Your task to perform on an android device: I would like to add text to the presentation slide through  wps office app "we cant help everyone , but everyone can help someone
Image 0: 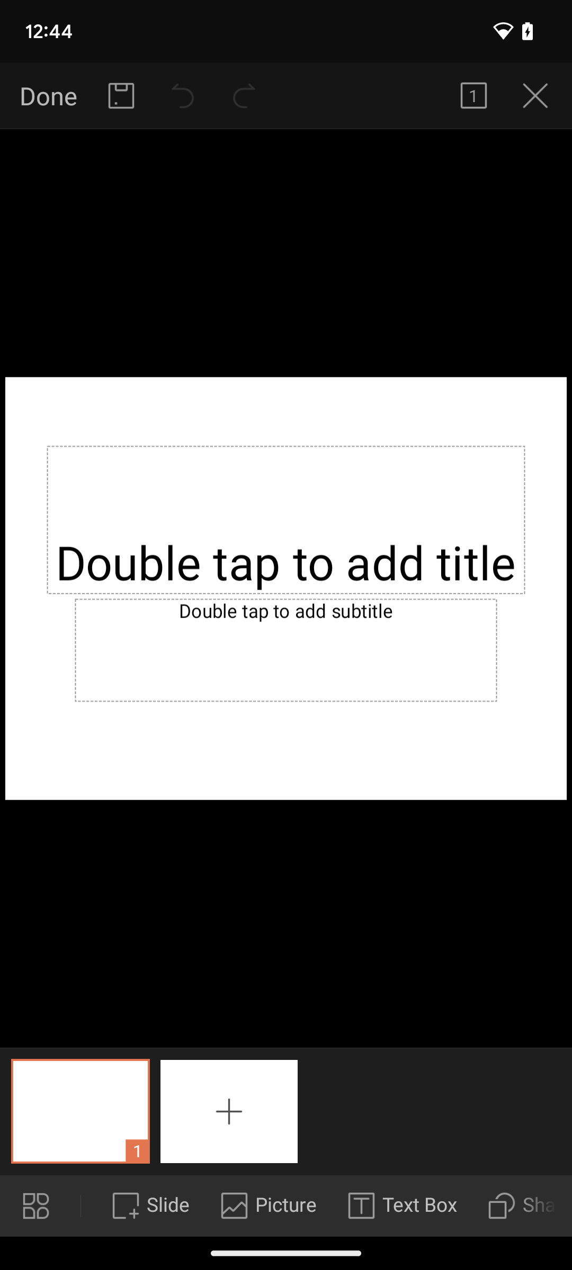
click on column ( double tap to add title) at center of the screen 
Step 0: click (357, 535)
Image 1: 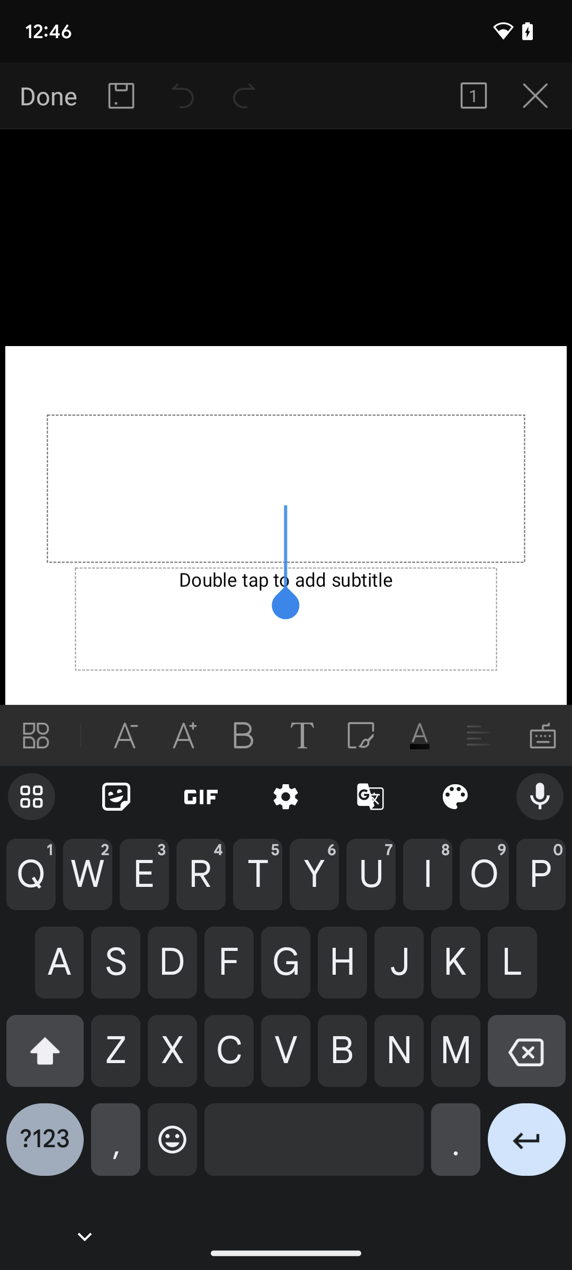
type we cant help everyone , but everyone can help someone in center column of the screen 
Step 1: type "we cant help everyone , but everyone can help someone"